Your task to perform on an android device: Look for shoes with men Gender filter in the PUMA app .
Image 0: 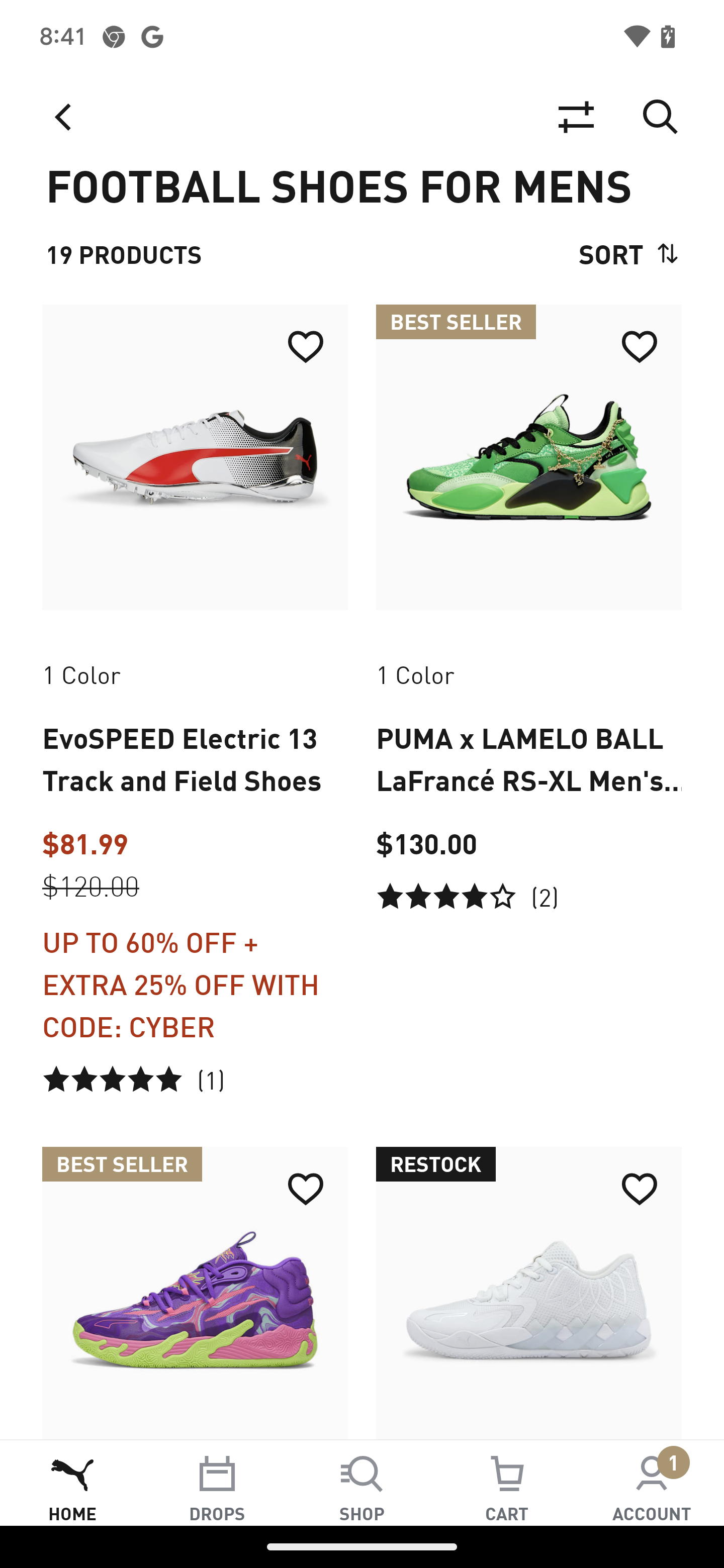
Click on the filter icon to apply a new filter
Step 0: click (576, 117)
Image 1: 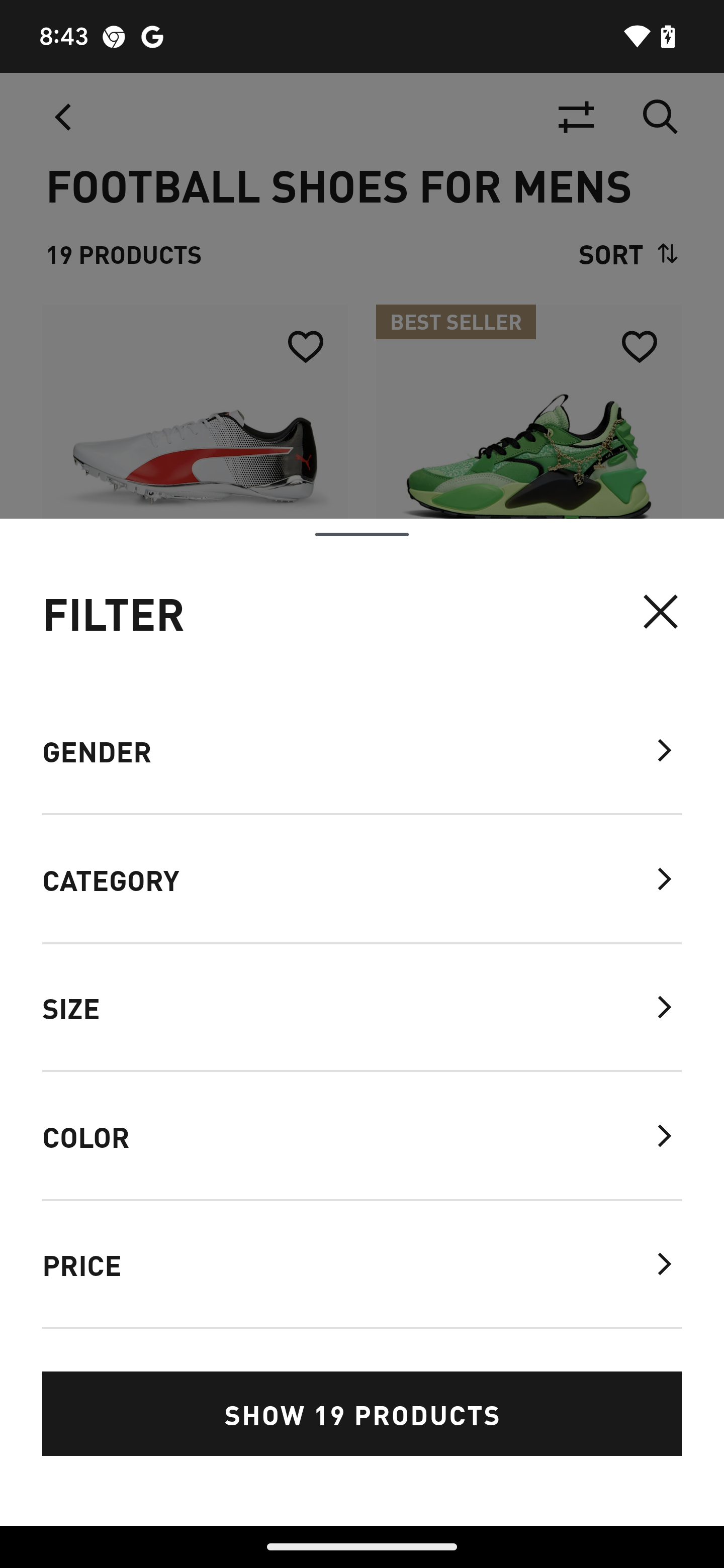
Click on the Gender option
Step 1: click (97, 750)
Image 2: 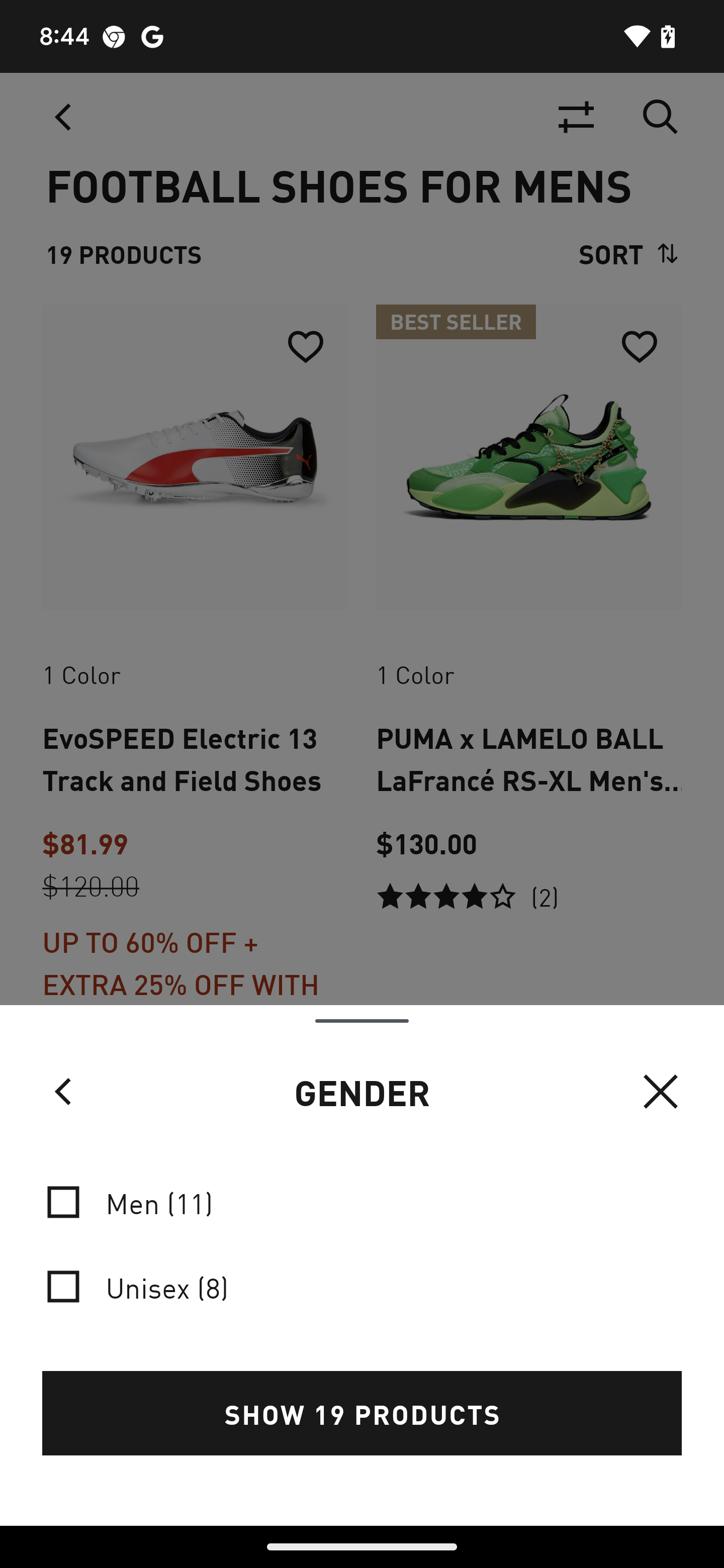
Click on the men option
Step 2: click (361, 1202)
Image 3: 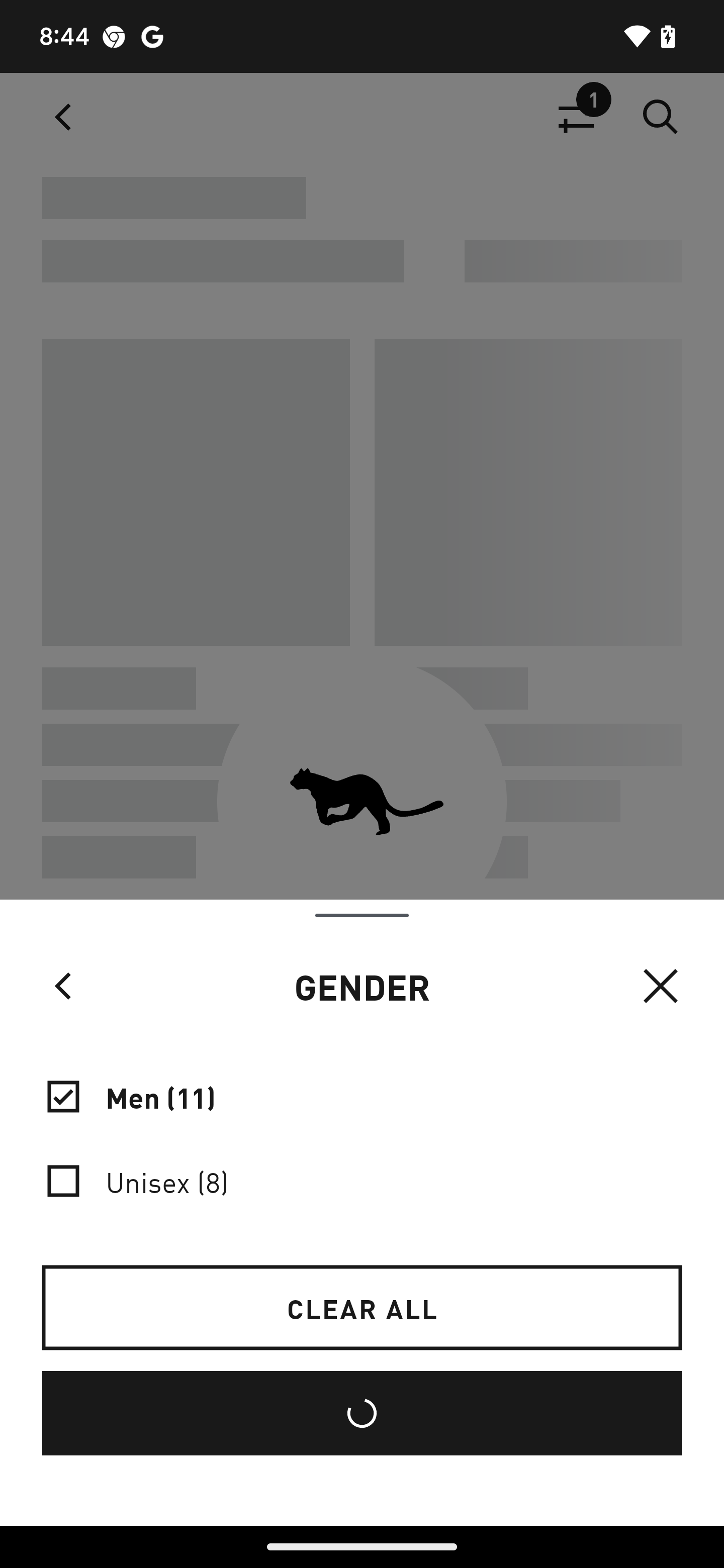
Click on the show products
Step 3: click (361, 1413)